Your task to perform on an android device: I want to Delete an email of Janedbw, Because I don’t need this mail 
Image 0: 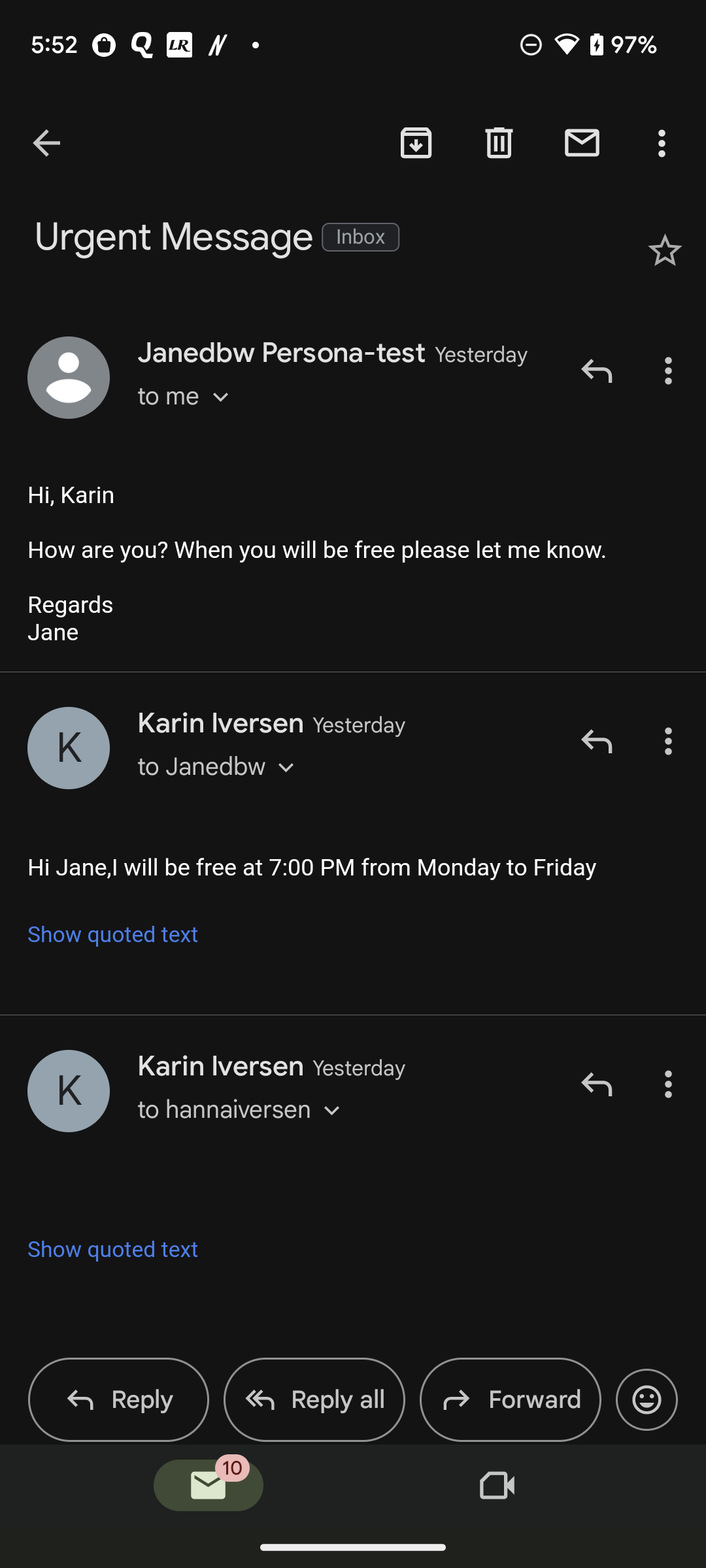
Click on the Delete icon at the top of the screen
Step 0: click (499, 142)